Your task to perform on an android device: I want to see some of the latest books in the Young Adult category on the Amazon app.
Image 0: 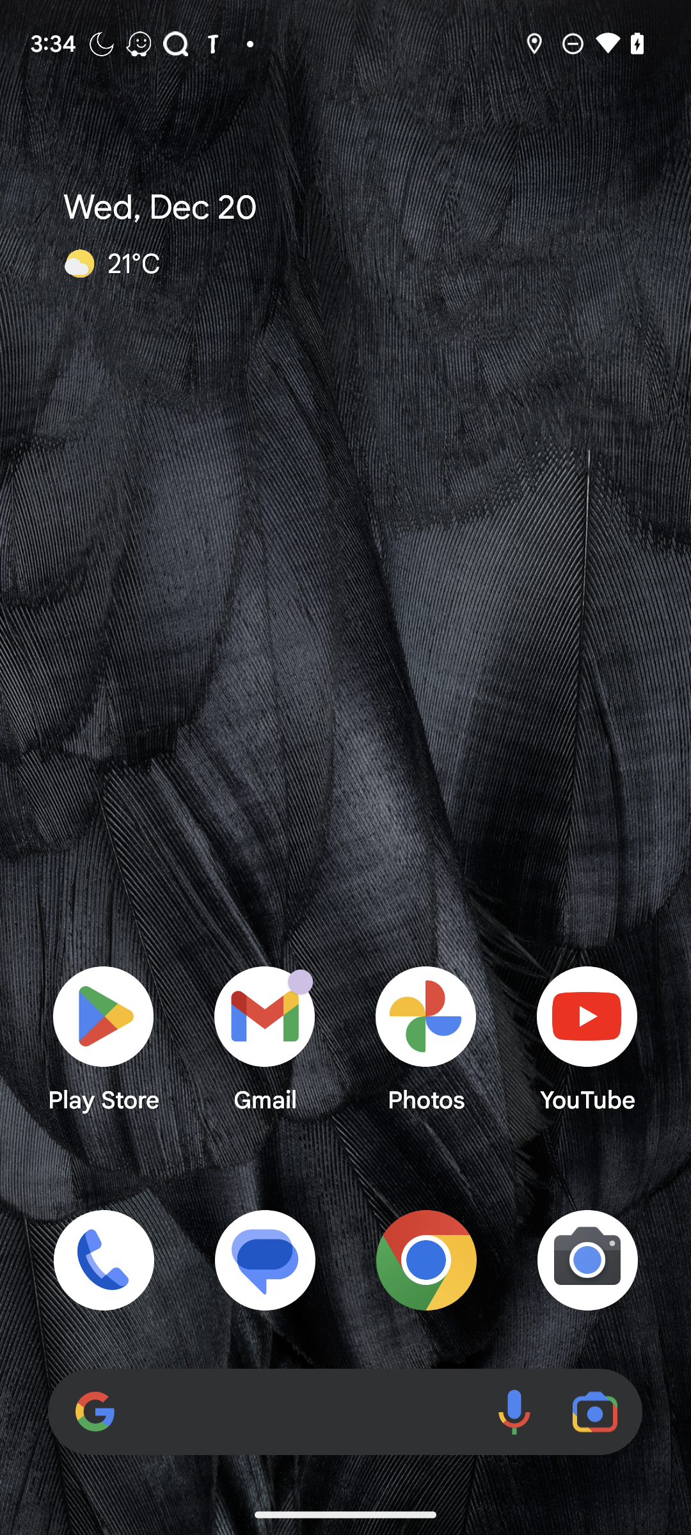
Open the Amazon app.
Step 0: open app "Amazon"
Image 1: 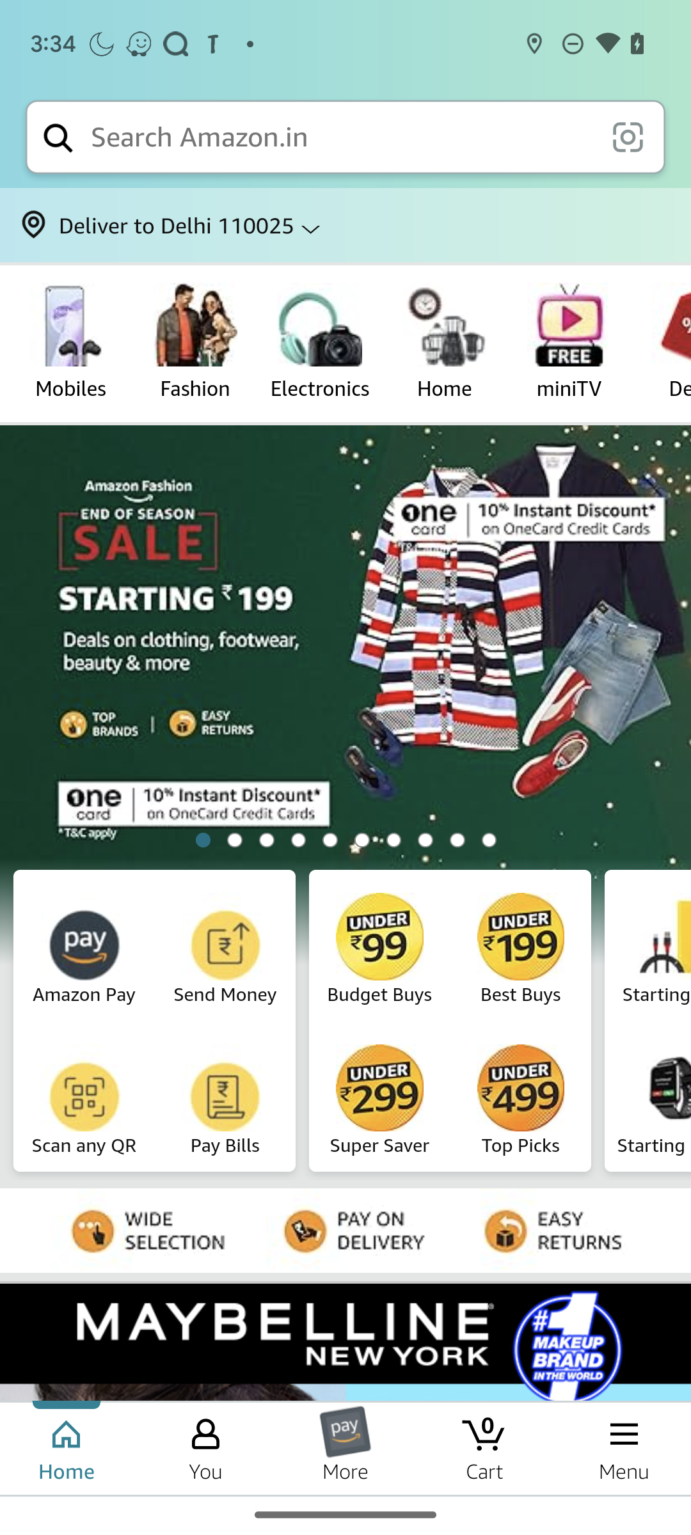
Click on the Search box on top of the screen.
Step 1: click (340, 137)
Image 2: 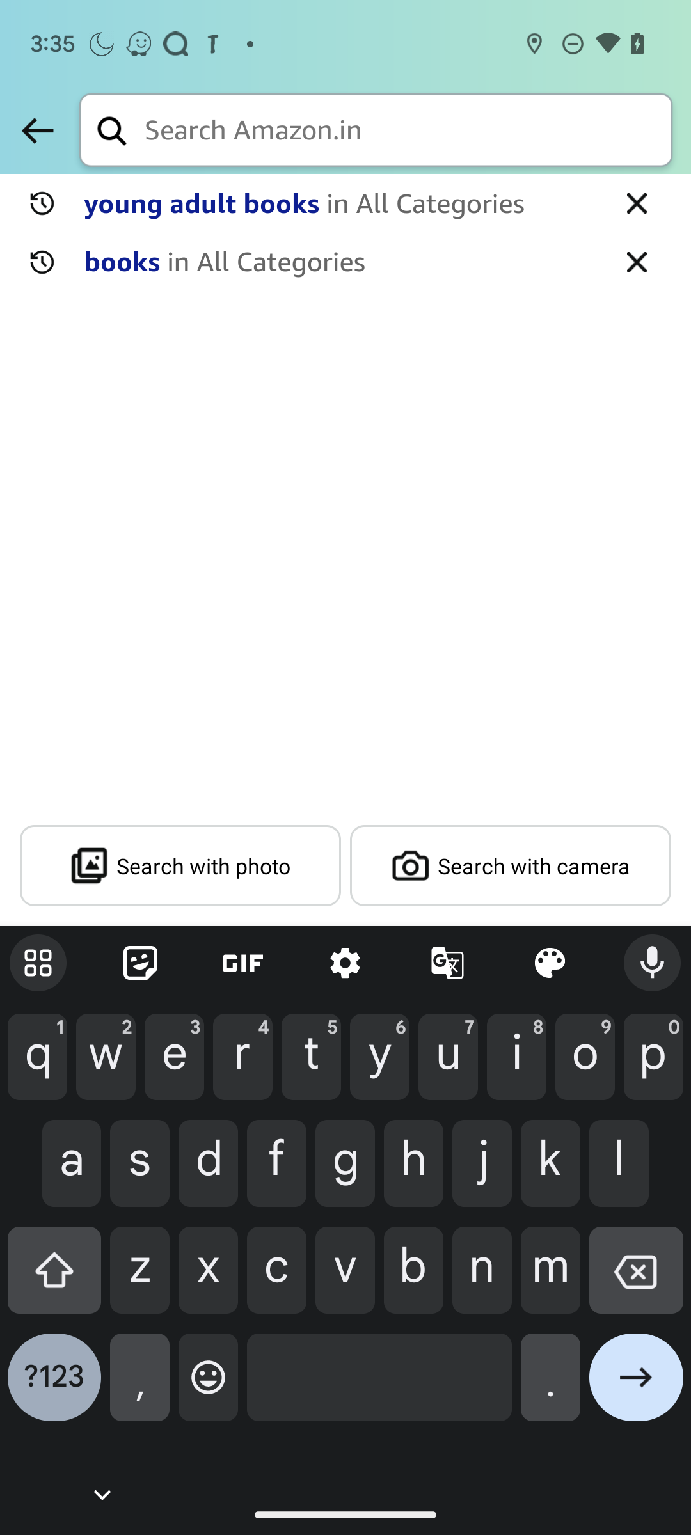
Enter Young Adult Books in the text box.
Step 2: type "Young Adult Books"
Image 3: 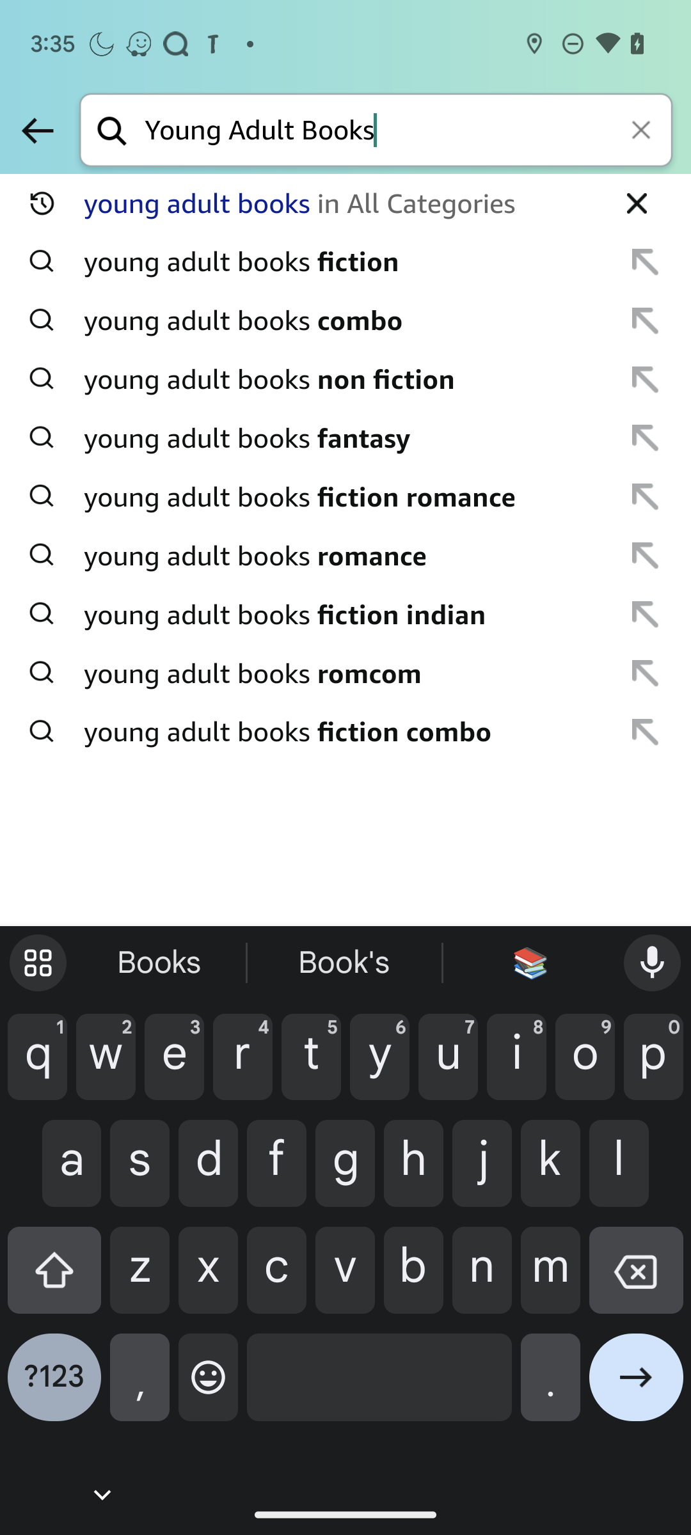
Click on the first suggestion.
Step 3: click (338, 204)
Image 4: 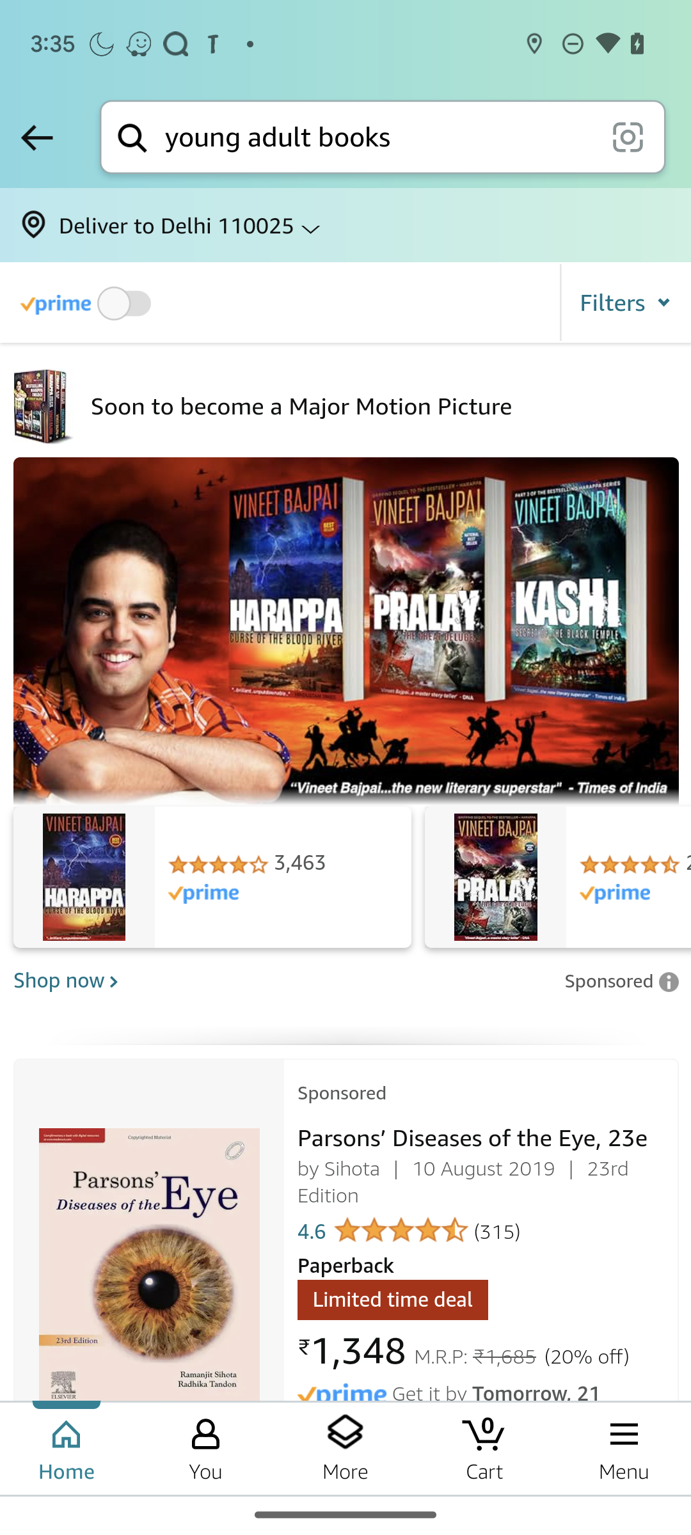
Swipe up to view more books.
Step 4: scroll down
Image 5: 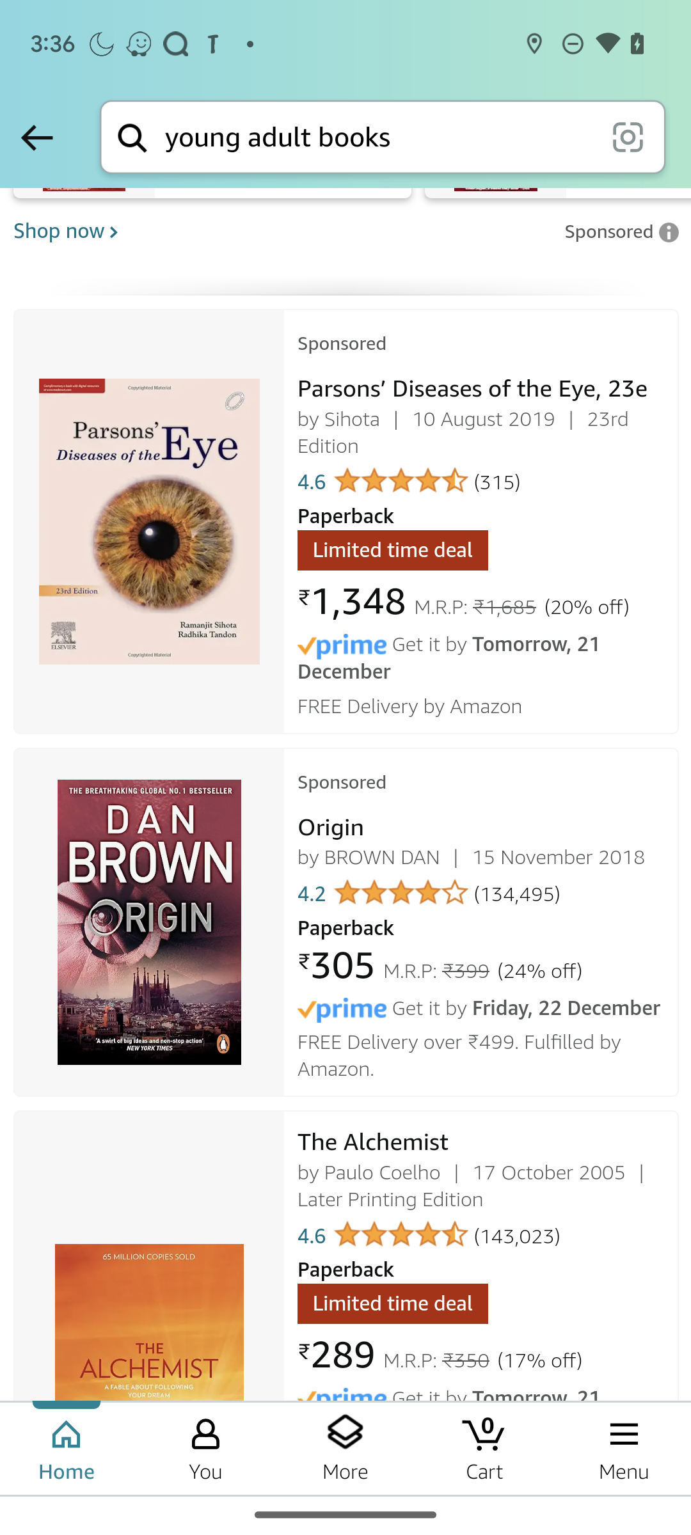
Swipe up to view more books.
Step 5: scroll down